Your task to perform on an android device: Go to eBay and search for badminton.
Image 0: 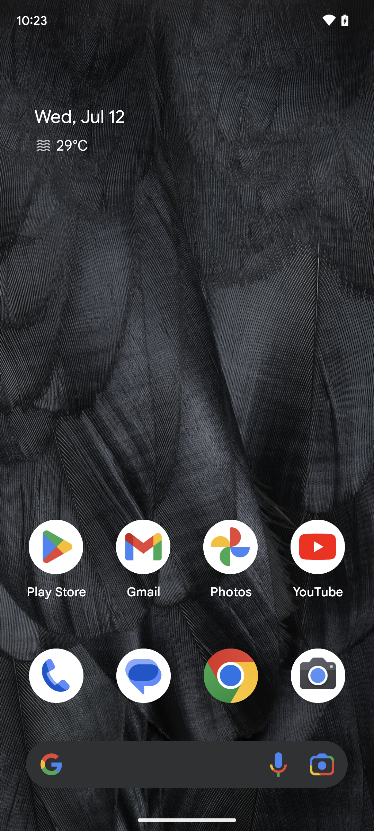
Open ebay aap
Step 0: open app "eBay"
Image 1: 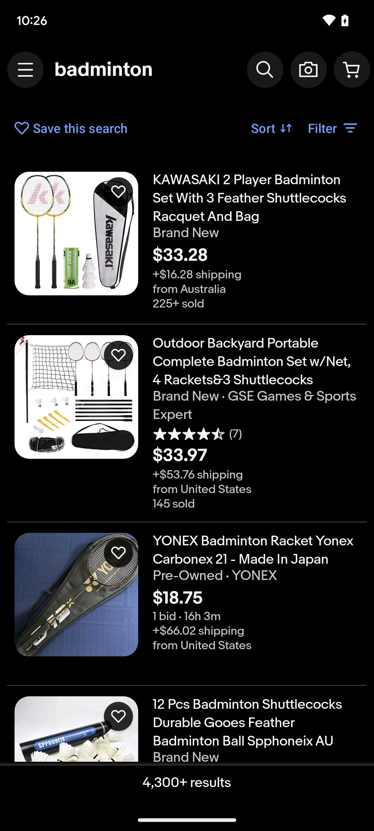
Tap the search bar at the top of the screen.
Step 1: click (265, 70)
Image 2: 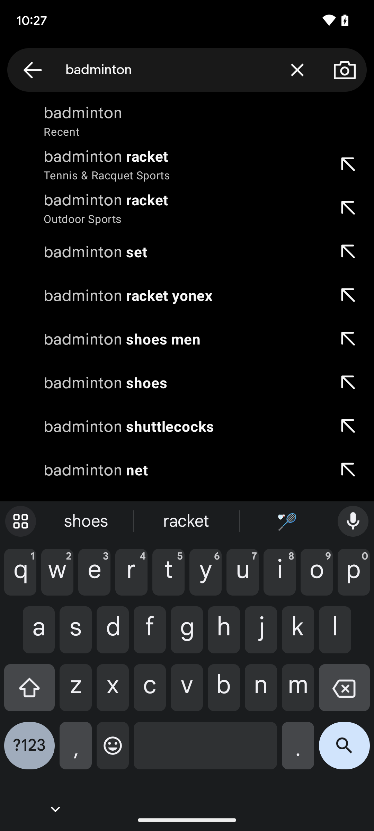
Search for badminton
Step 2: type "badminton"
Image 3: 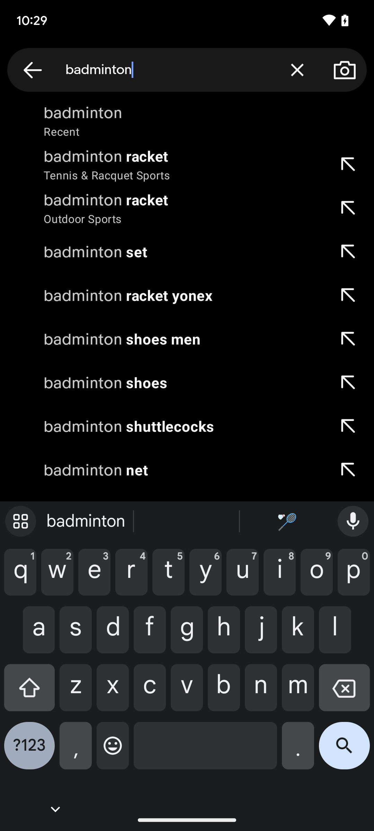
Search for badminton
Step 3: click (344, 751)
Image 4: 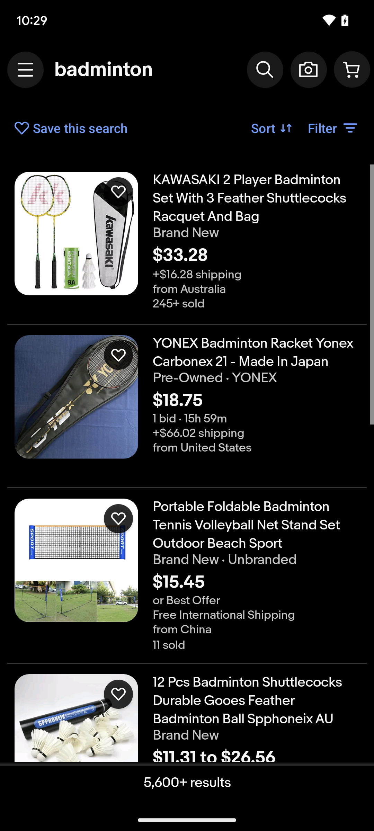
Scroll down to see more images of badminton.
Step 4: scroll down